Your task to perform on an android device: Listen to FM 95.8 and browse for FM 95.3
Image 0: 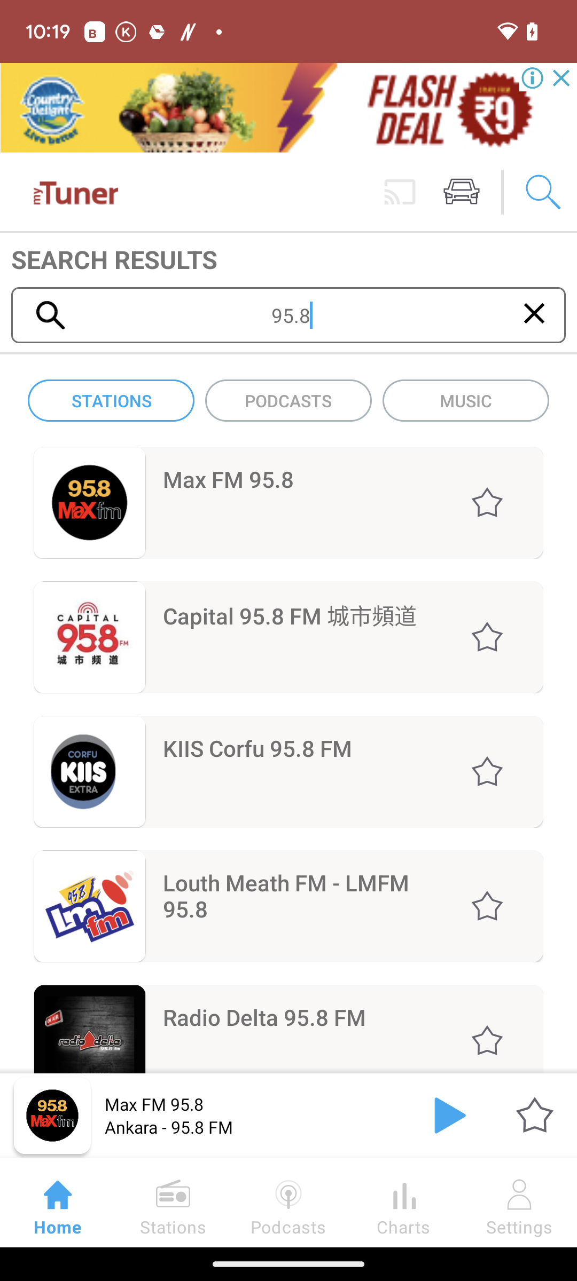
Click on the play icon at the bottom right of the screen before the star icon
Step 0: click (446, 1117)
Image 1: 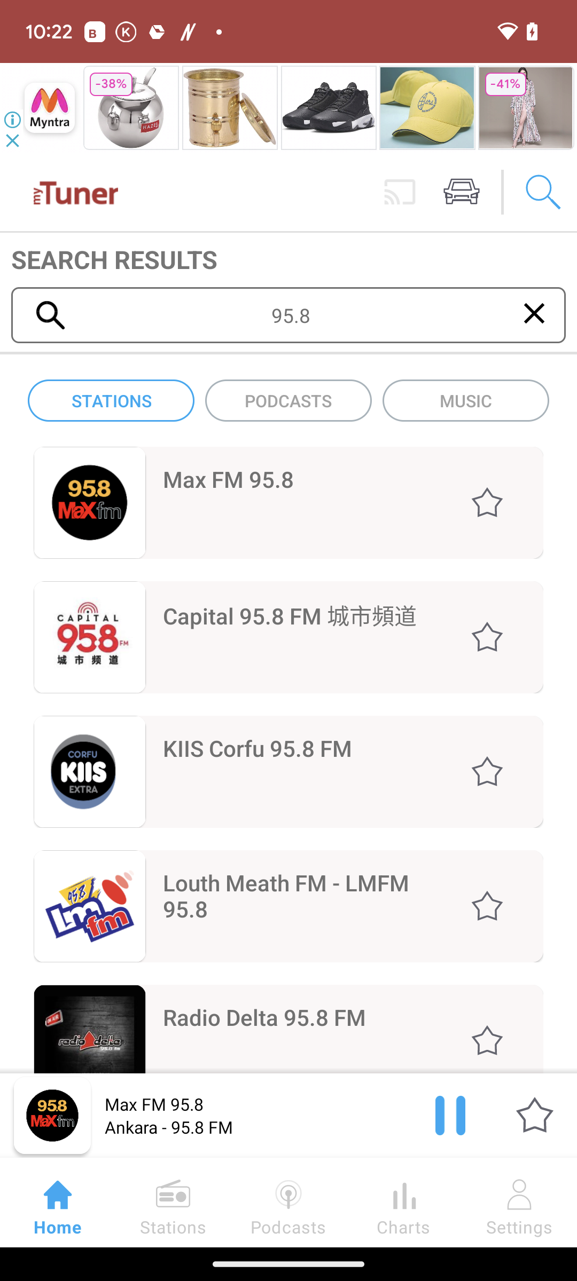
Search FM 95.3 in the search bar at the top of the screen
Step 1: type "95.3"